Your task to perform on an android device: I want to view the schedule of train from Manchester to London departing at 09:15
Image 0: 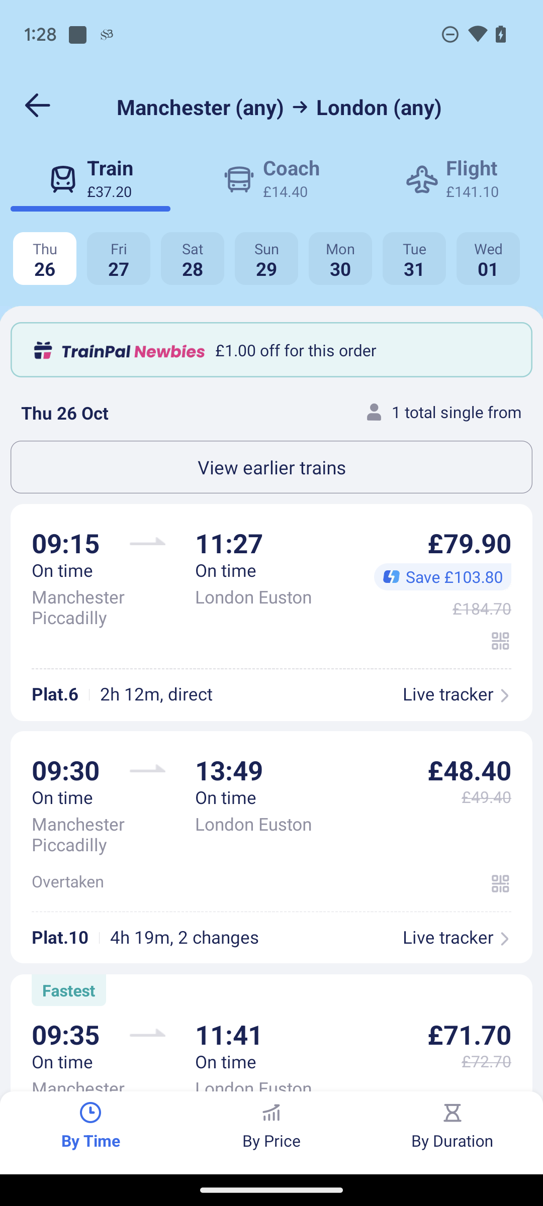
Click on the first train information detail card.
Step 0: click (271, 612)
Image 1: 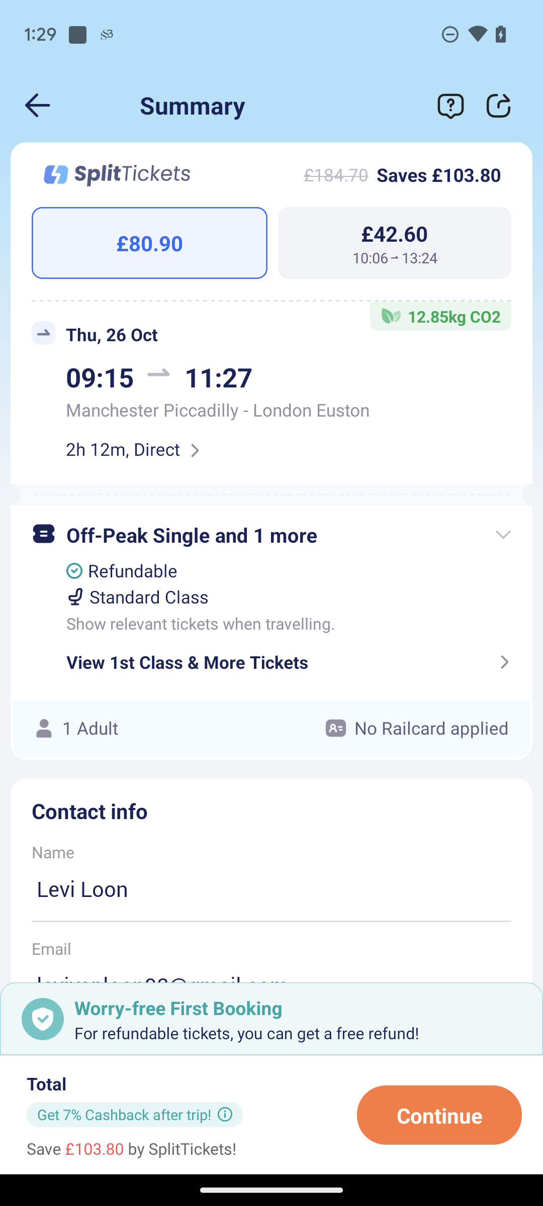
Click on forward button in front of direct on the first information card.
Step 1: click (194, 450)